Your task to perform on an android device: I want to see how the app would look in light mode.
Image 0: 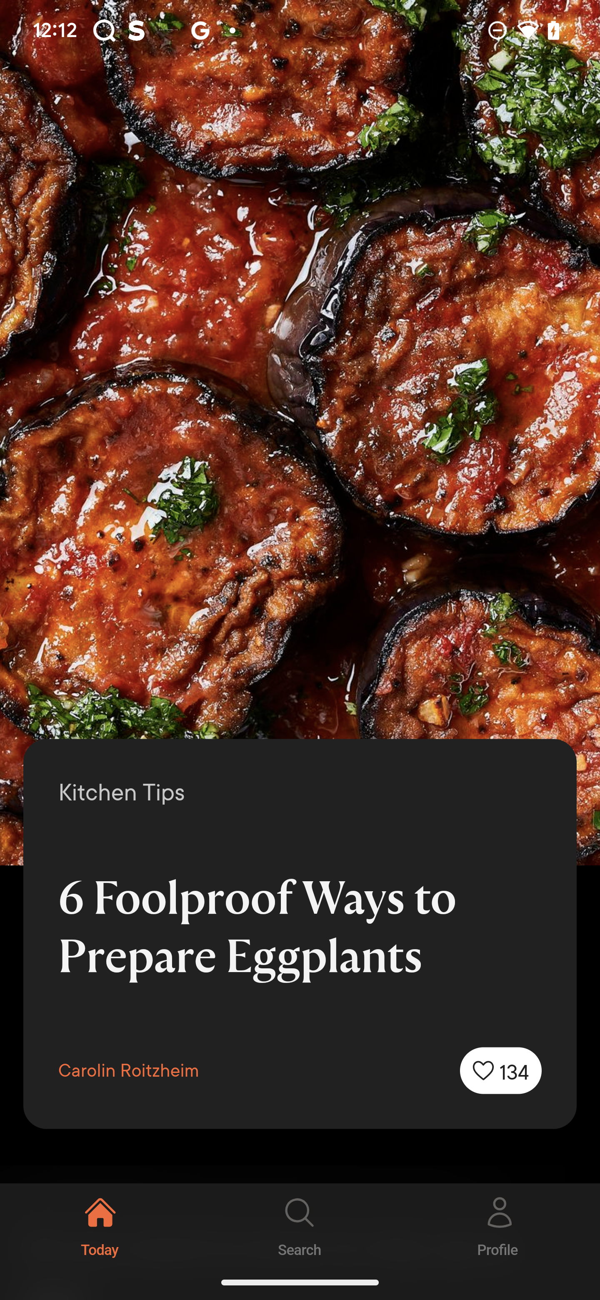
Click on the profile button on the bottom right side of the screen.
Step 0: click (500, 1224)
Image 1: 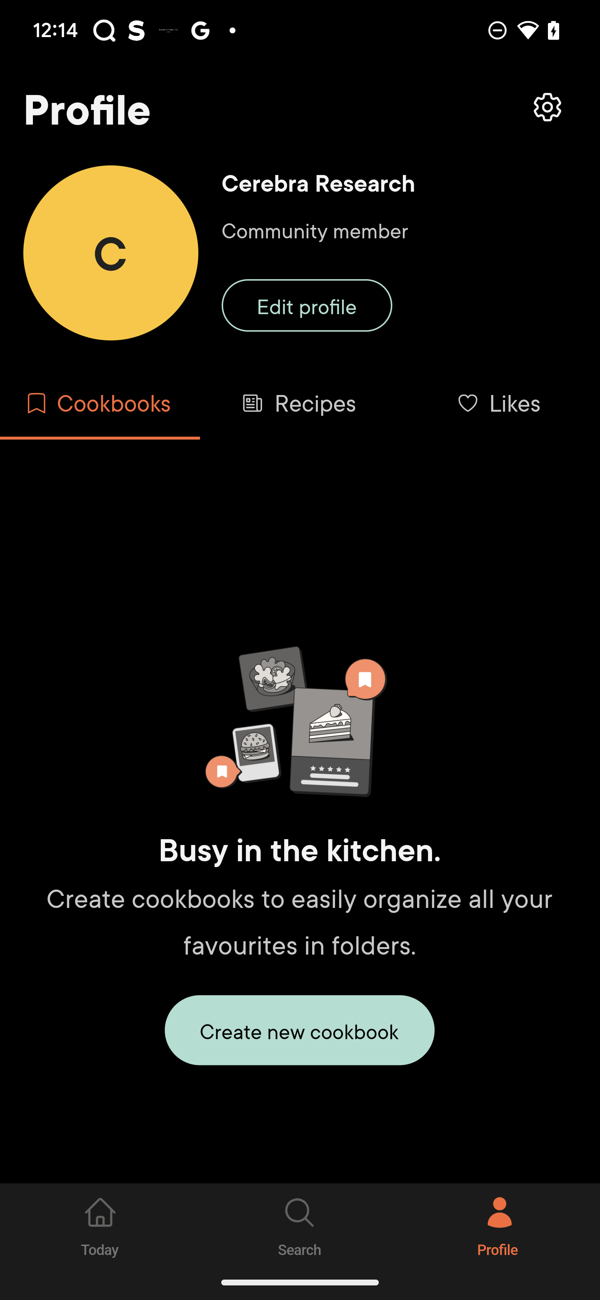
Click on the setting option on the top right side of the screen.
Step 1: click (300, 220)
Image 2: 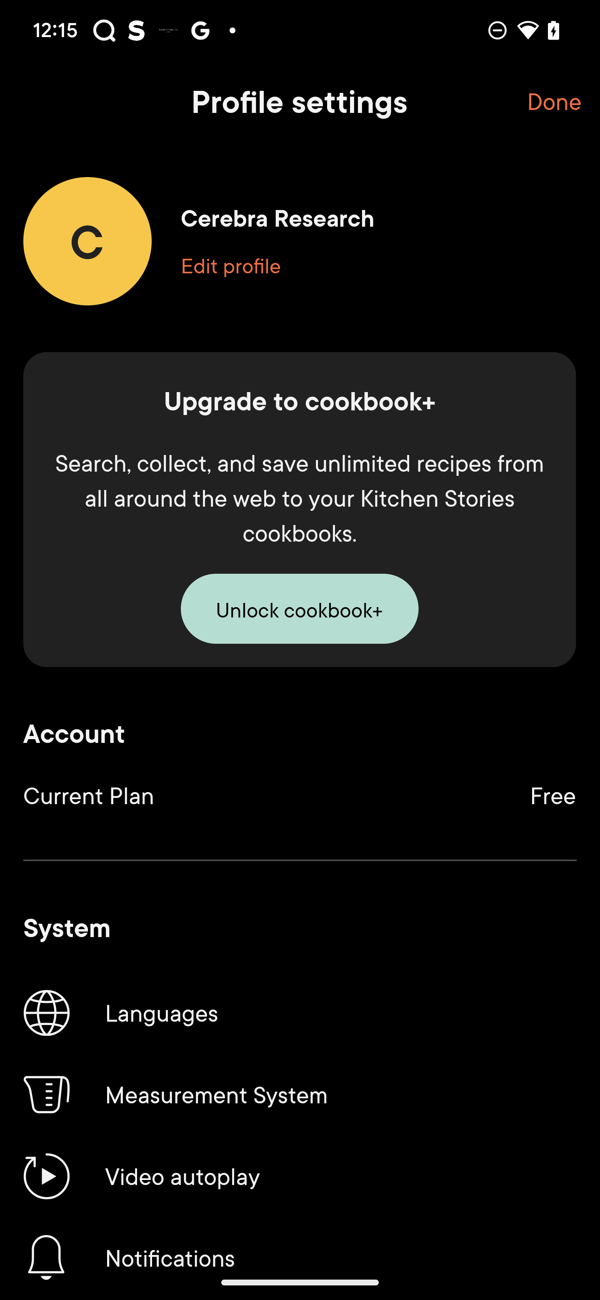
Scroll down to get the display option.
Step 2: scroll down
Image 3: 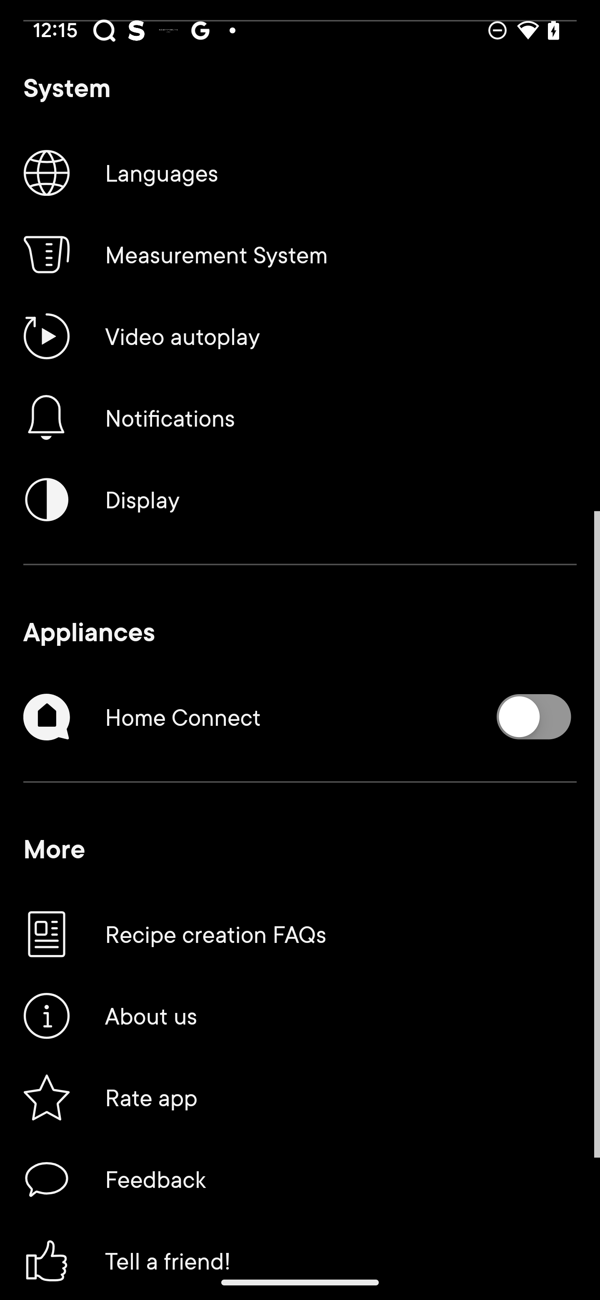
Click on the Display button.
Step 3: click (300, 499)
Image 4: 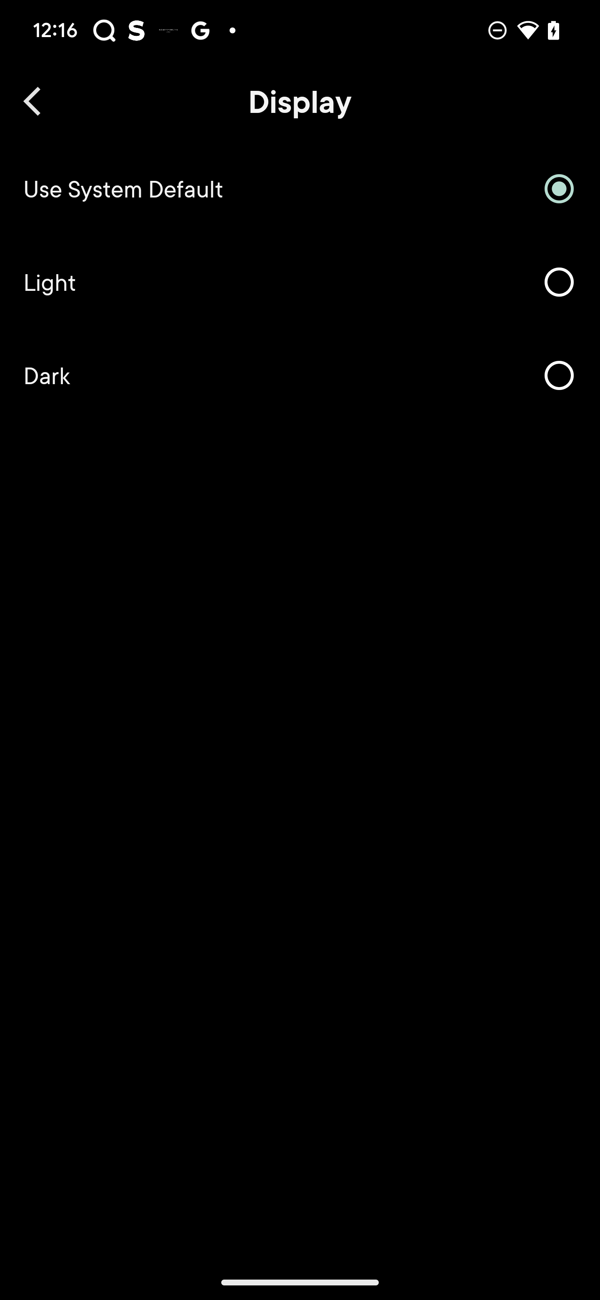
Select the light option.
Step 4: click (300, 282)